Your task to perform on an android device: I need to have some tools for my current demands, therefore I want to look into the details of the Plantex high grade metal tool box on the Amazon app.
Image 0: 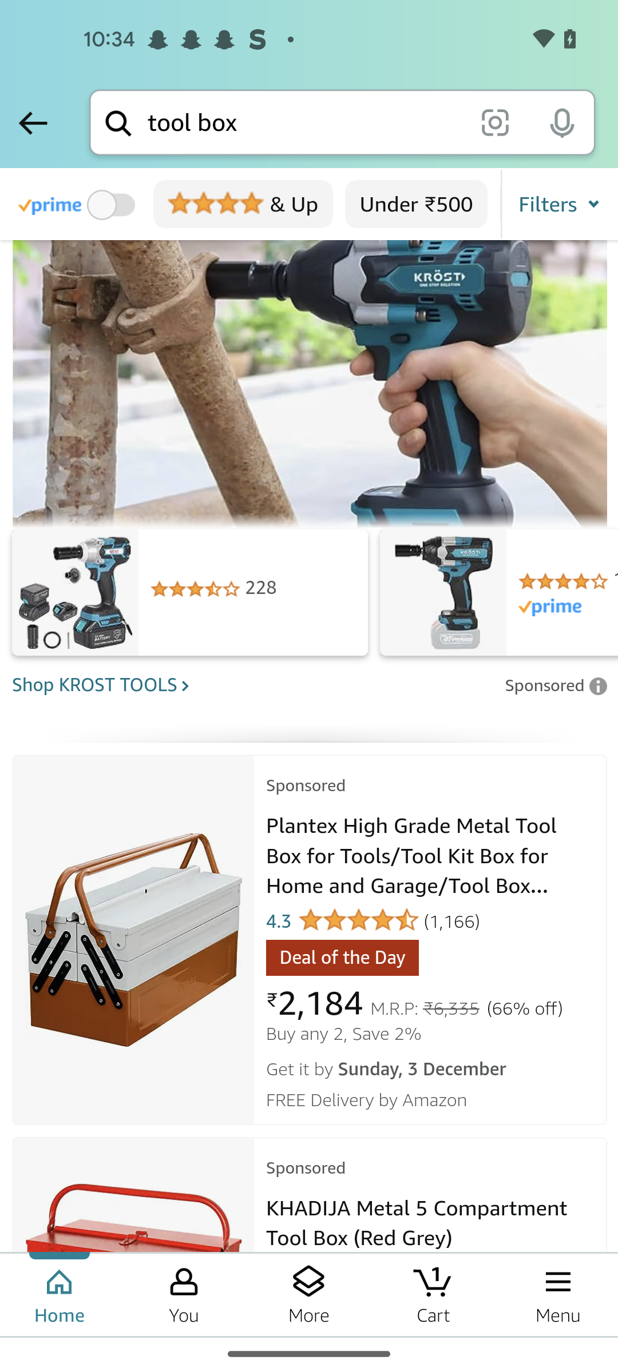
Click on the  Plantex high grade metal tool box
Step 0: click (133, 940)
Image 1: 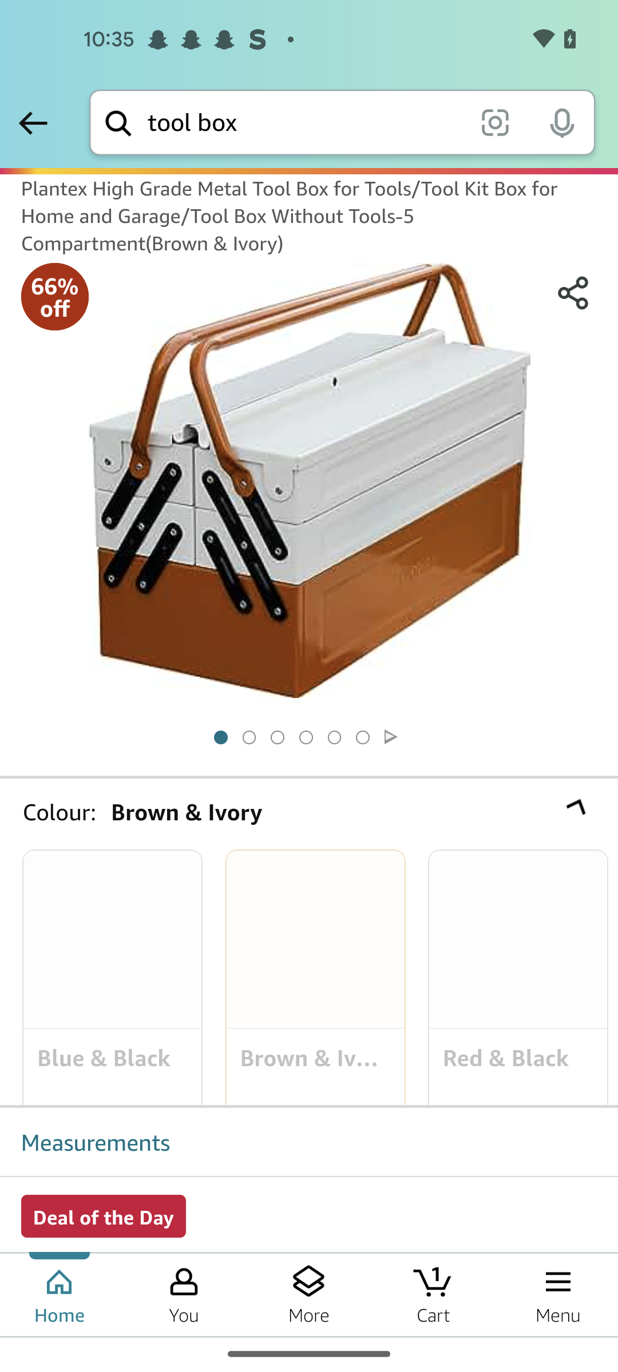
Click on the  Plantex high grade metal tool box
Step 1: wait
Image 2: 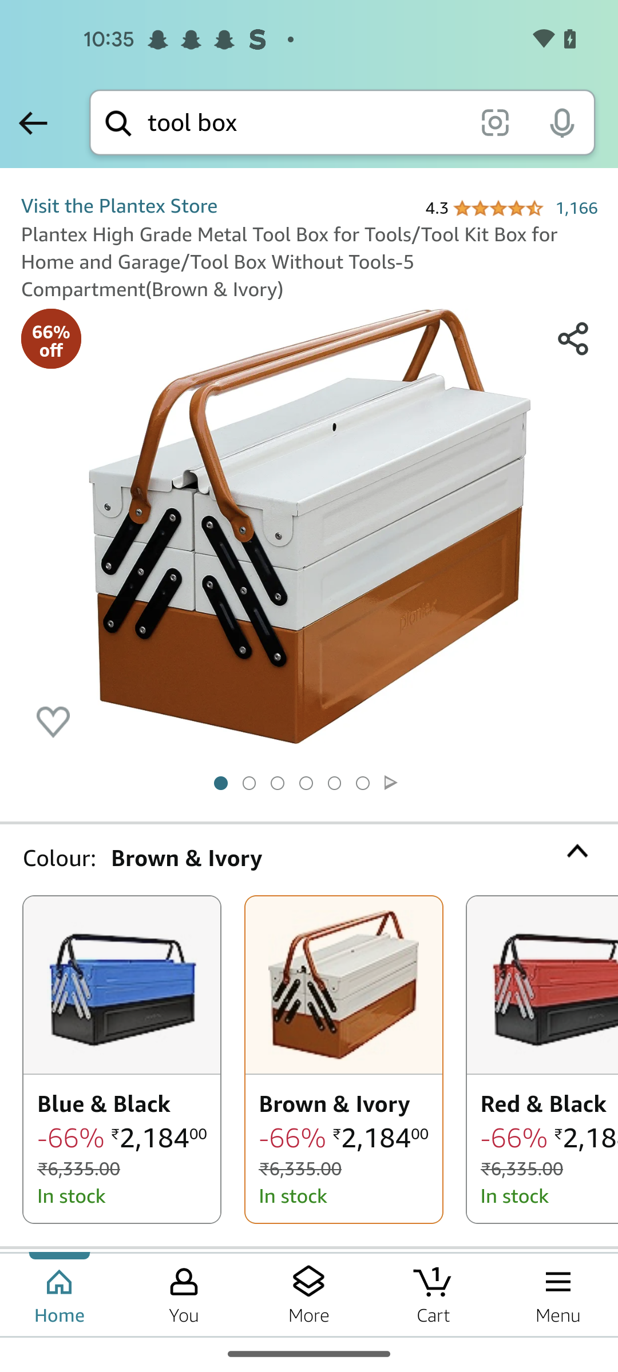
Swipe up to view products 
Step 2: scroll down
Image 3: 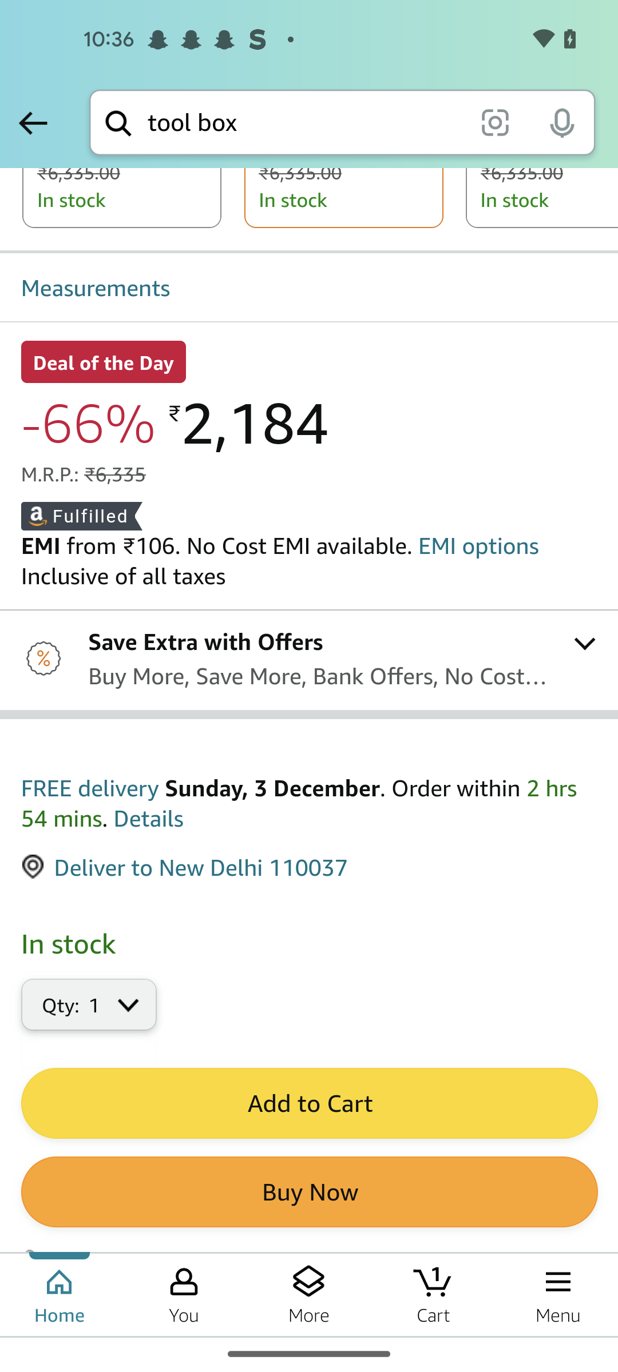
Swipe up to view products 
Step 3: scroll down
Image 4: 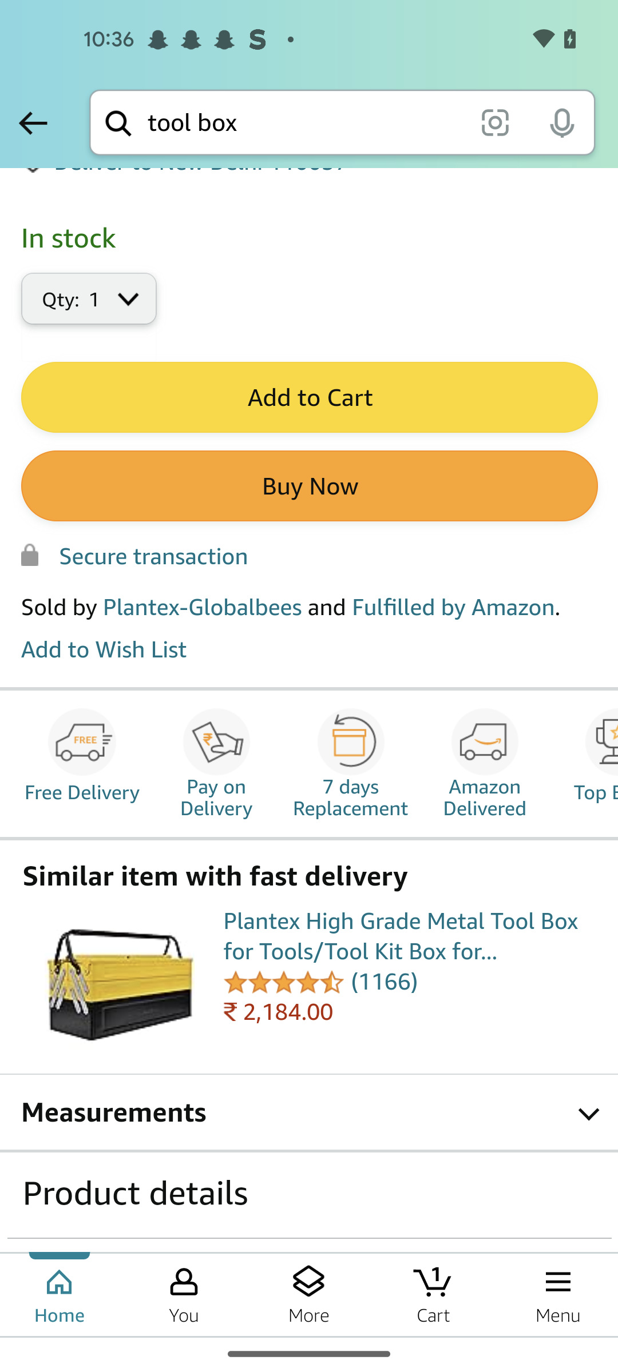
Swipe up to view products 
Step 4: scroll down
Image 5: 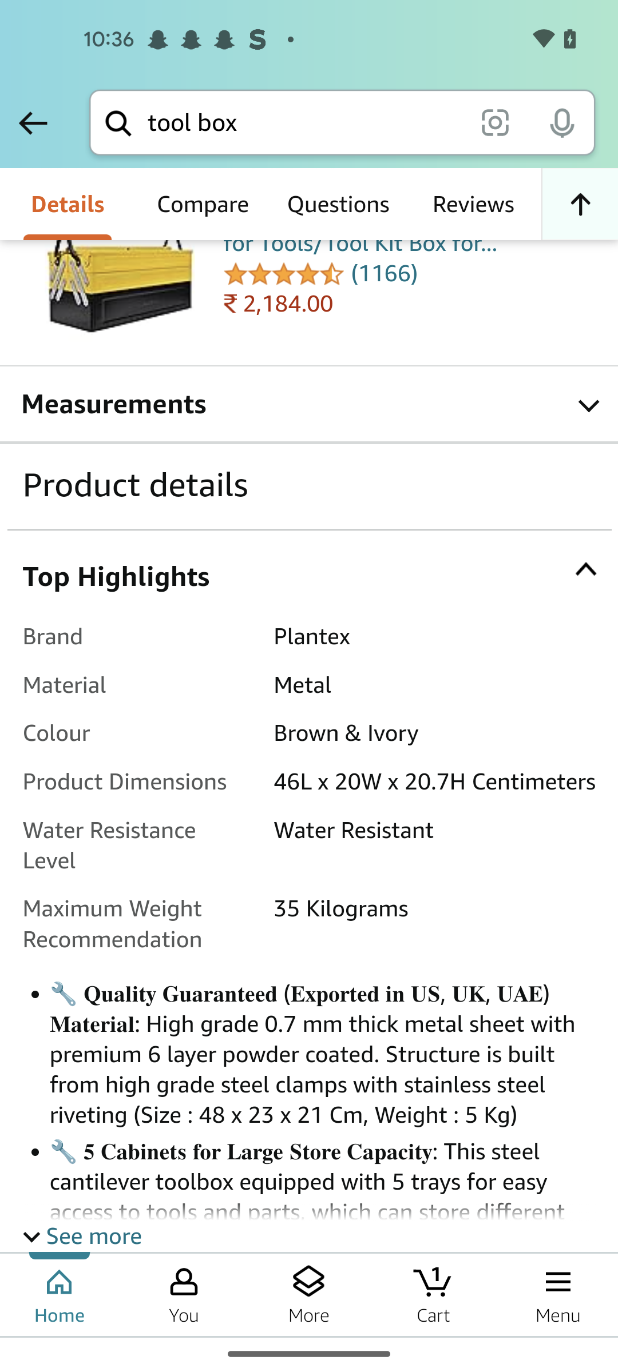
Swipe up to view products 
Step 5: scroll down
Image 6: 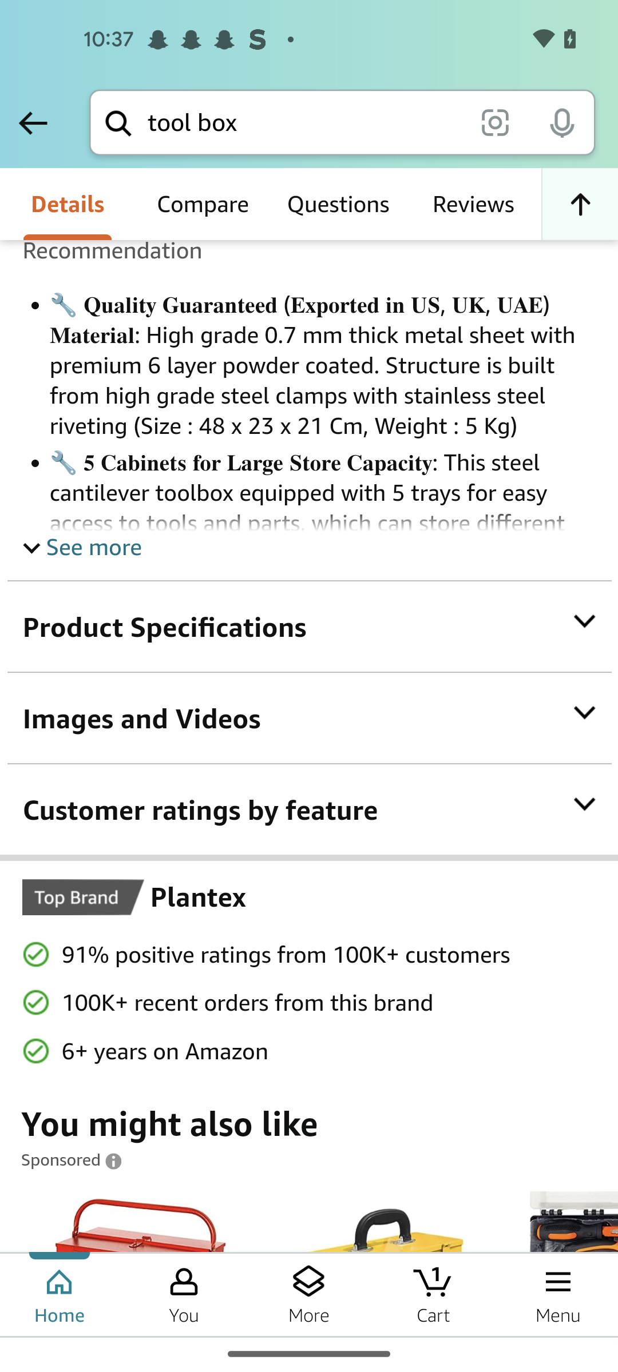
Swipe up to view products 
Step 6: scroll down
Image 7: 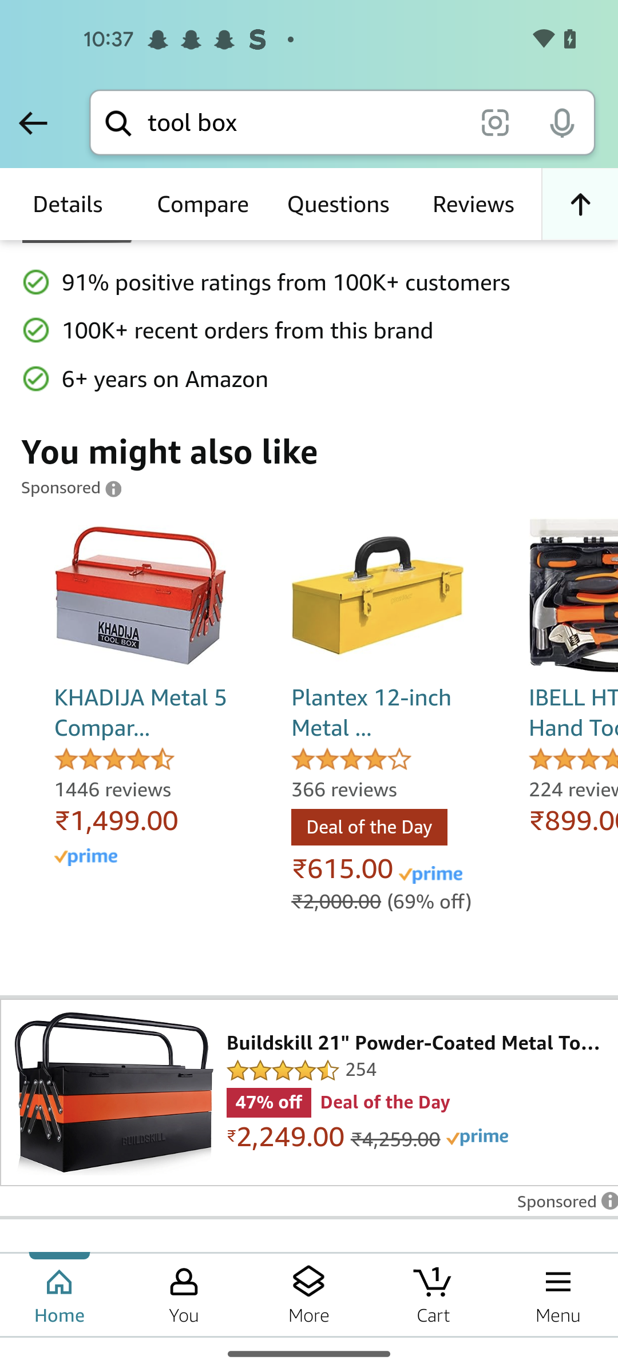
Swipe up to view products 
Step 7: scroll down
Image 8: 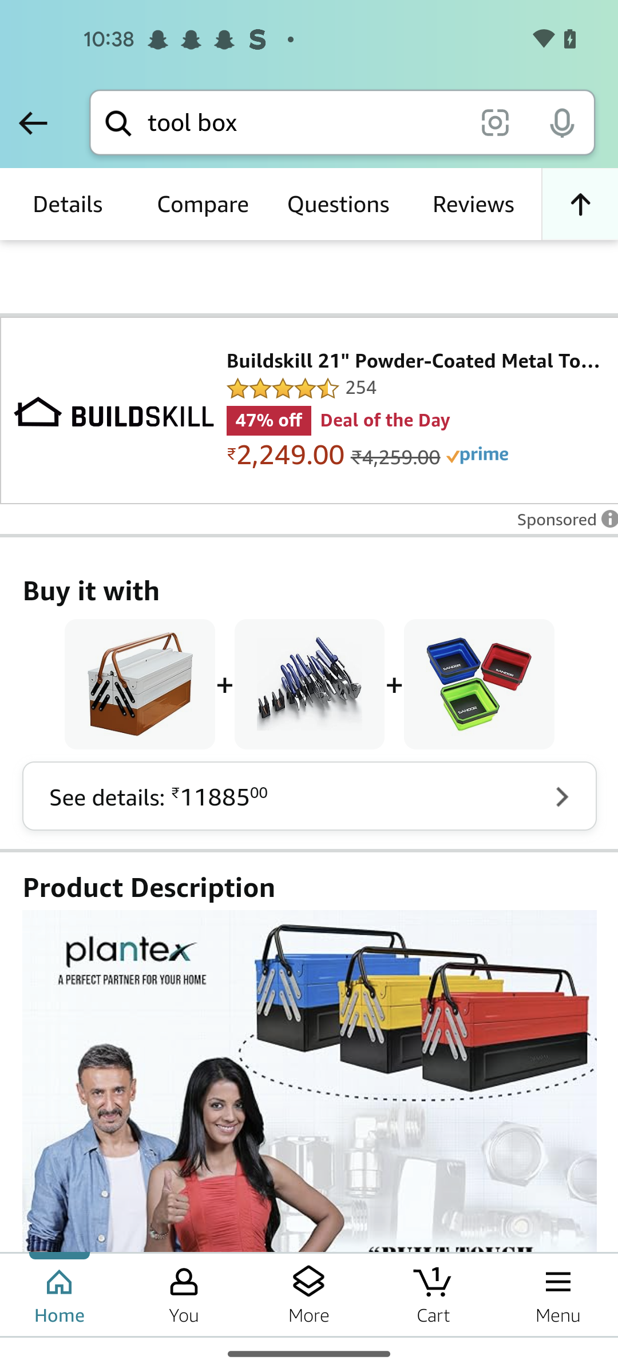
Swipe up to view products 
Step 8: scroll down
Image 9: 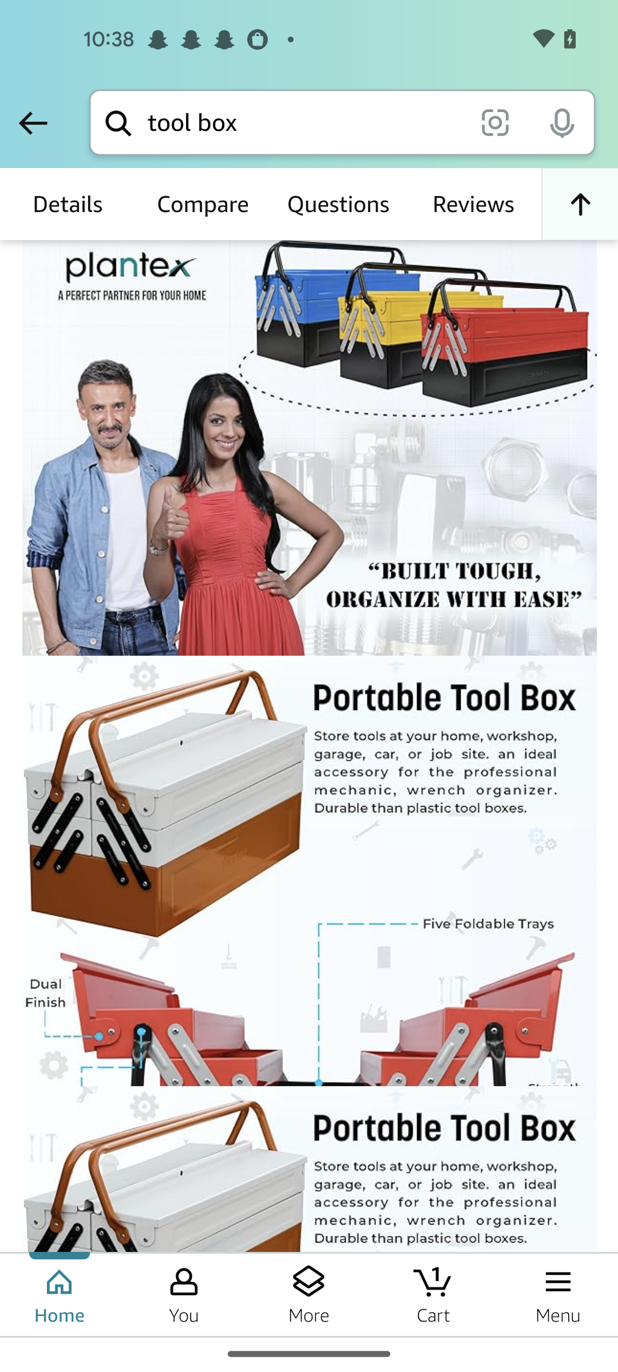
Swipe up to view products 
Step 9: scroll down
Image 10: 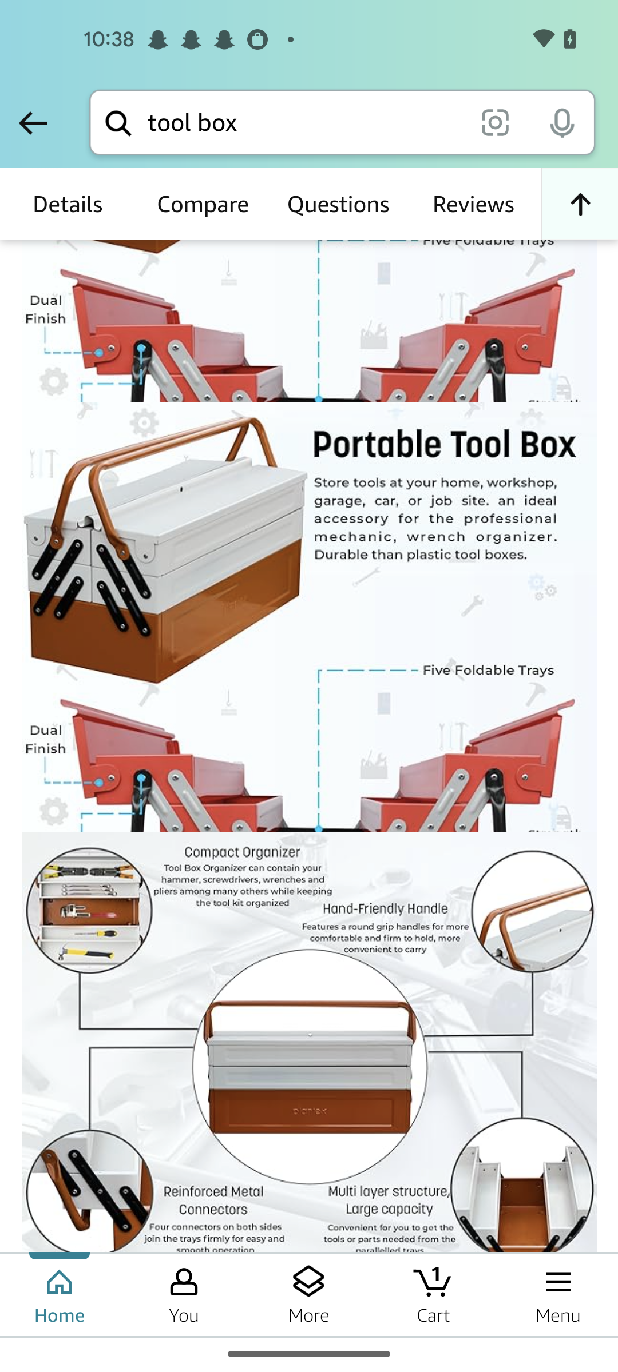
Swipe up to view products 
Step 10: scroll down
Image 11: 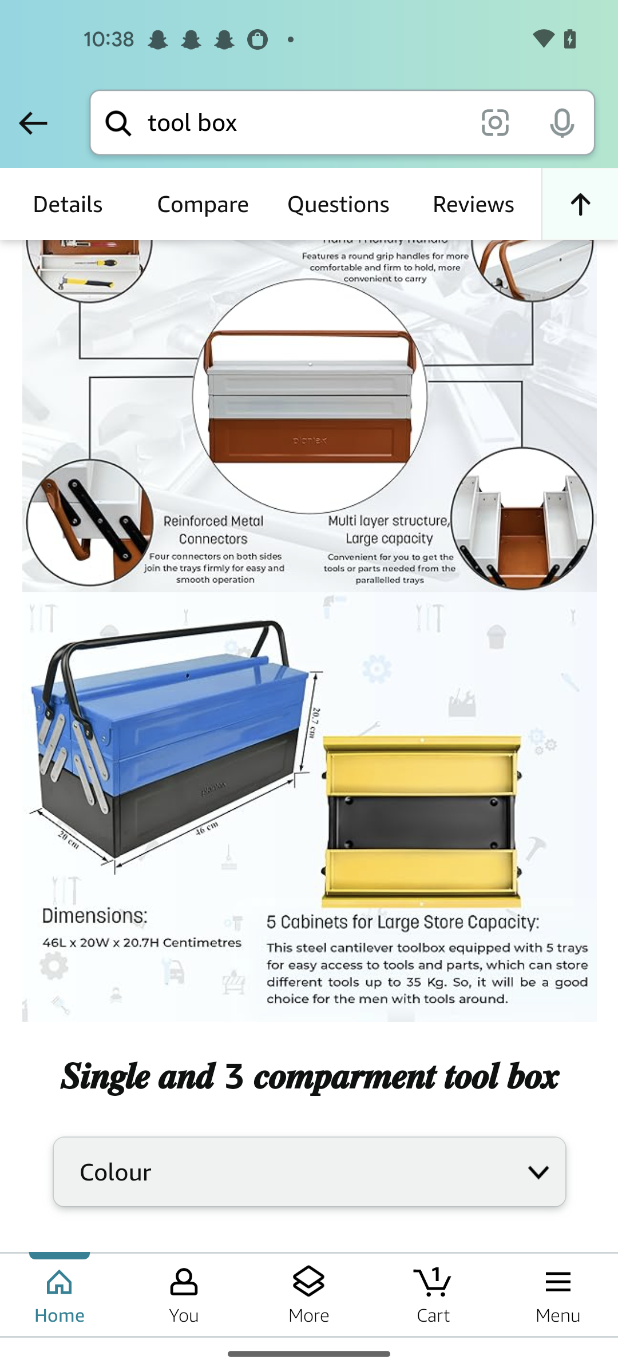
Swipe up to view products 
Step 11: scroll down
Image 12: 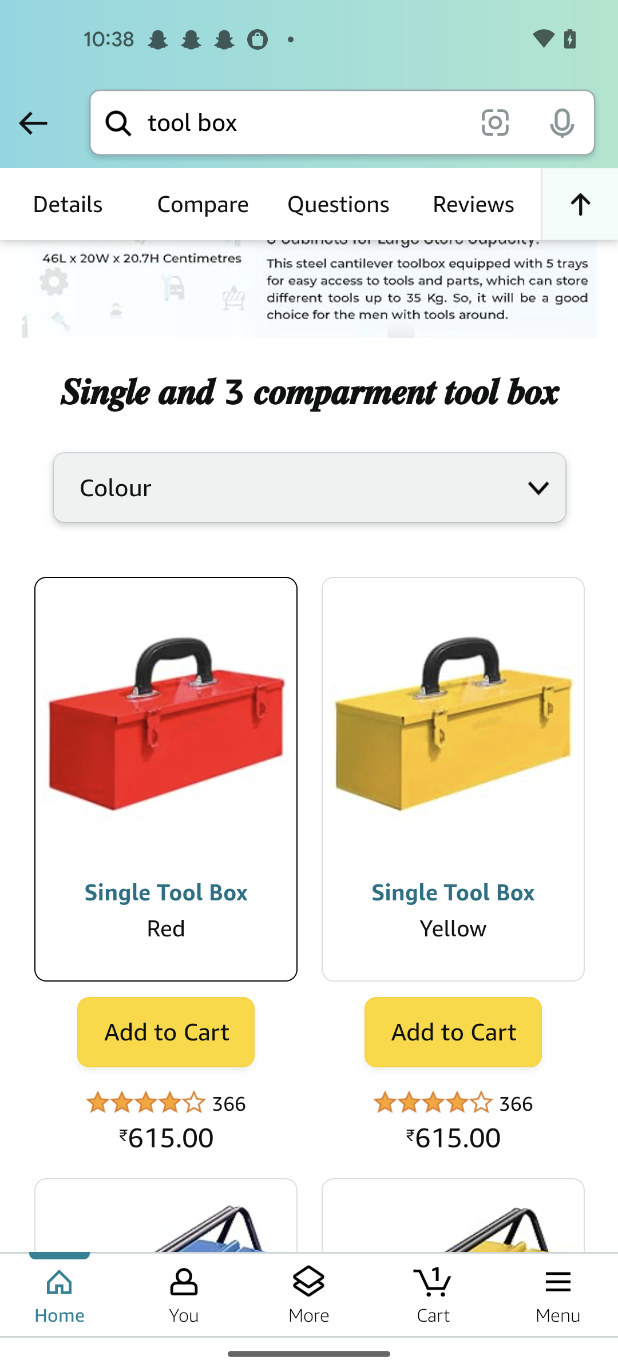
Swipe up to view products 
Step 12: scroll down